Your task to perform on an android device: Read the review of the men's athletic shoes on the Etsy app as I need more information about this product. 
Image 0: 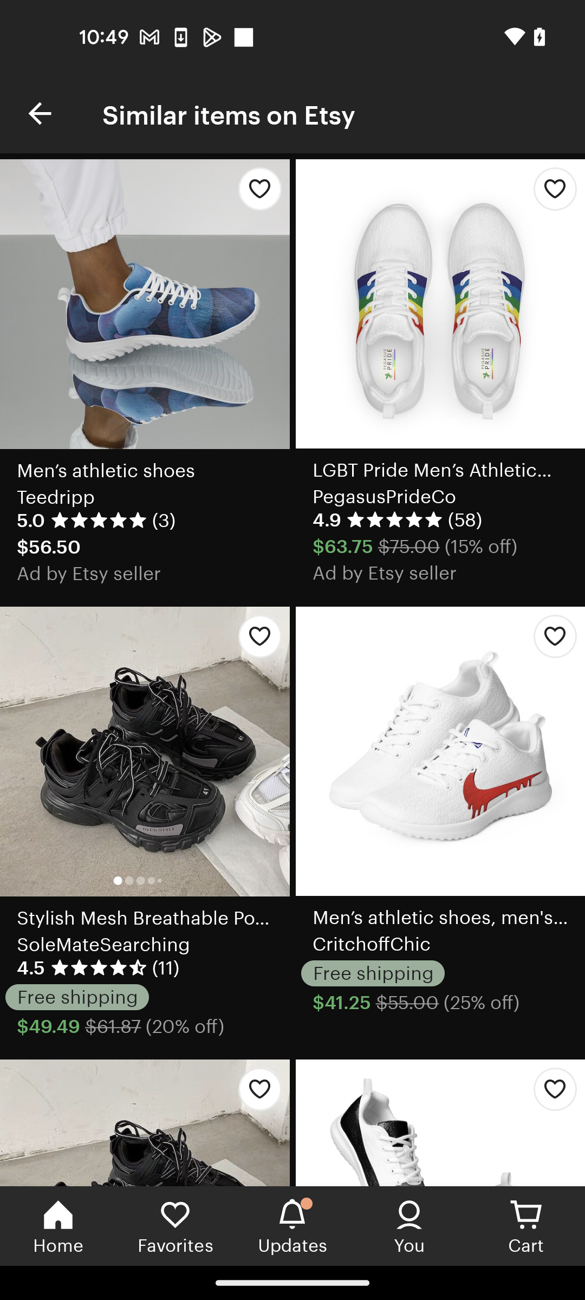
Go back to the previous screen
Step 0: press back button
Image 1: 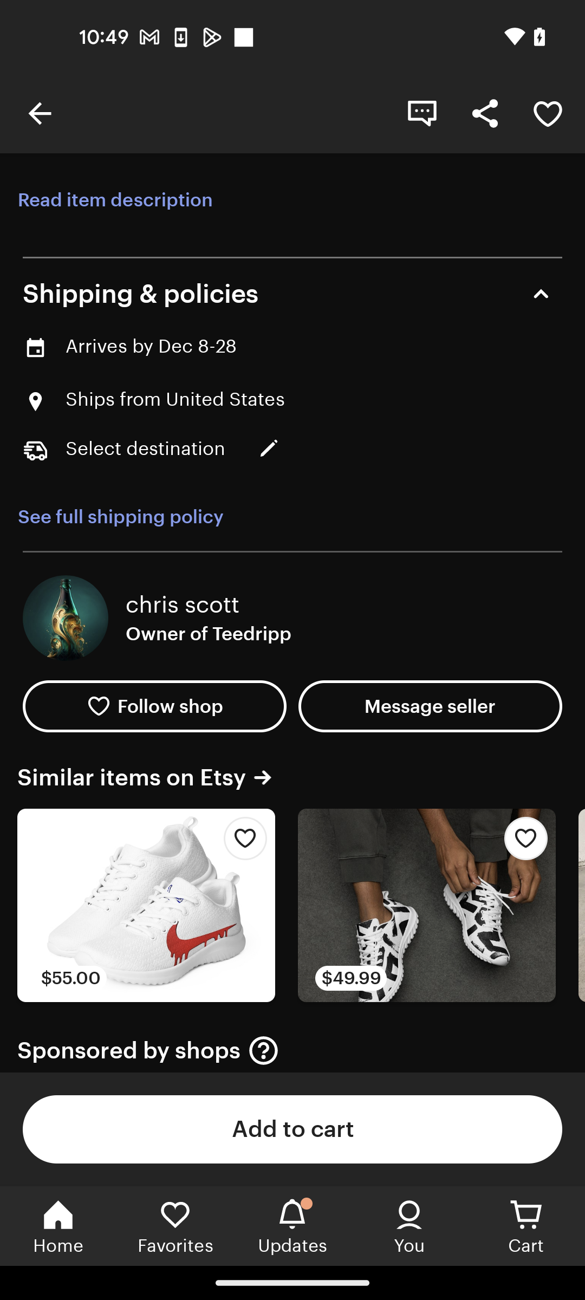
Swipe down to review
Step 1: scroll up
Image 2: 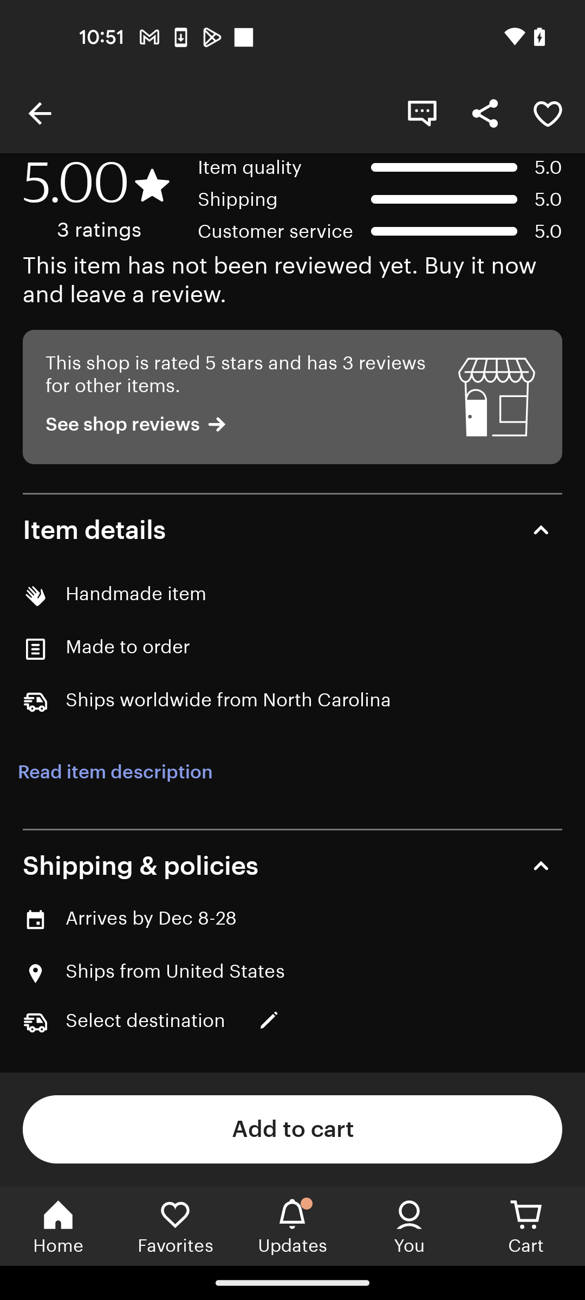
Click on see shop reviews
Step 2: click (140, 424)